Your task to perform on an android device: Show me the lightweight adidas sportswear shoes in size 9 on the Adidas app.
Image 0: 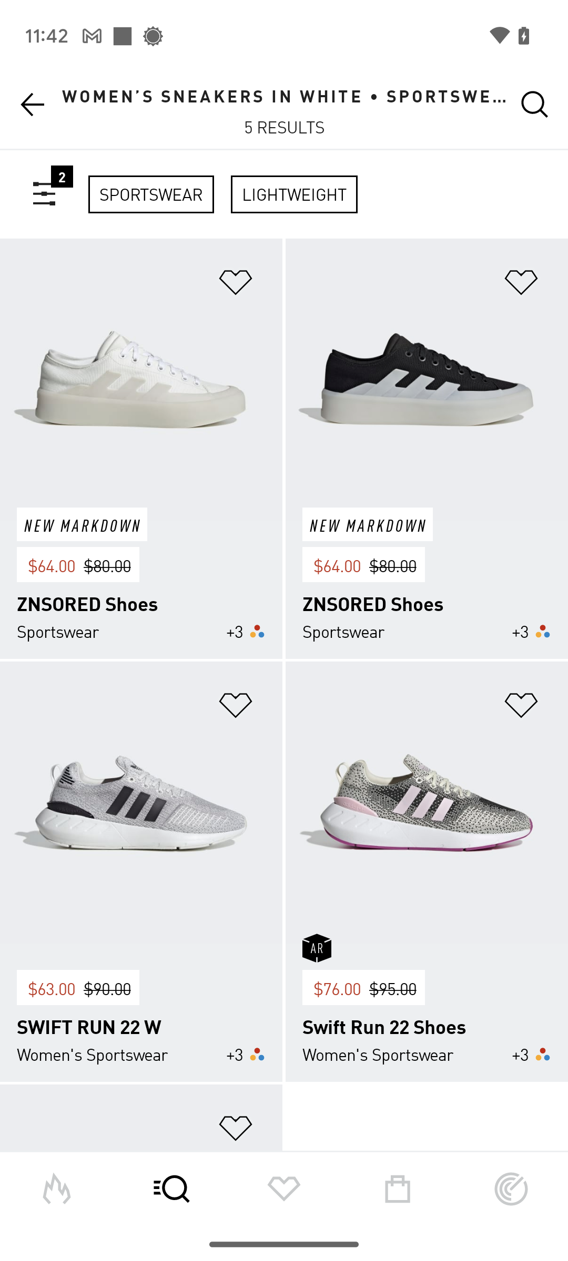
Click on the filter icon at the top-left of the products.
Step 0: click (44, 194)
Image 1: 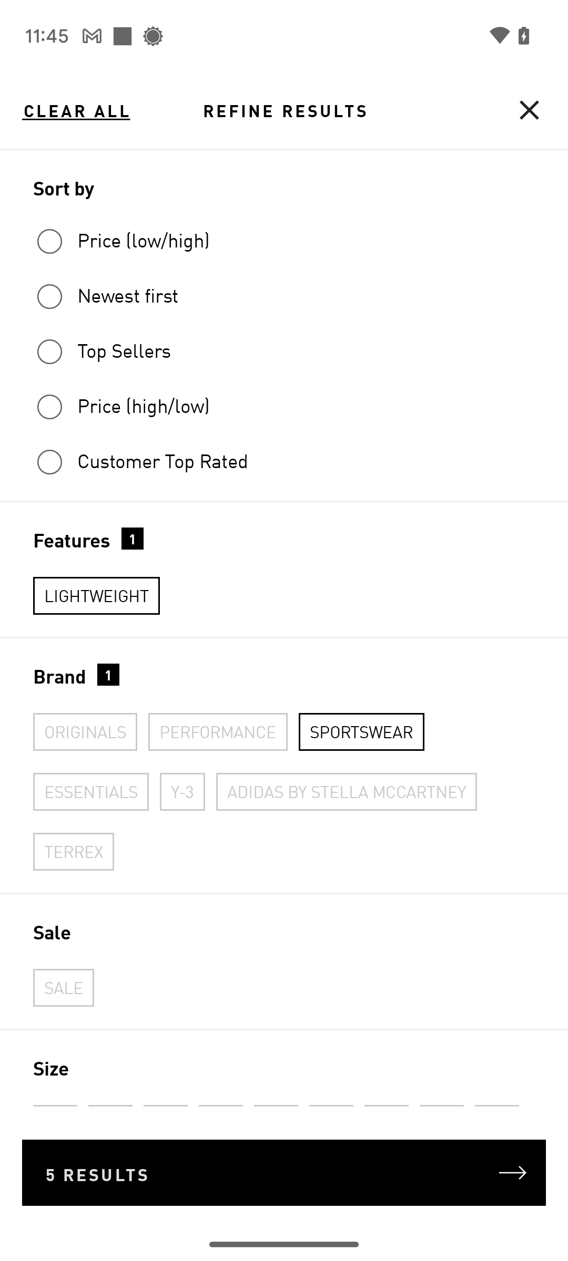
Click on the filter icon at the top-left of the products.
Step 1: wait
Image 2: 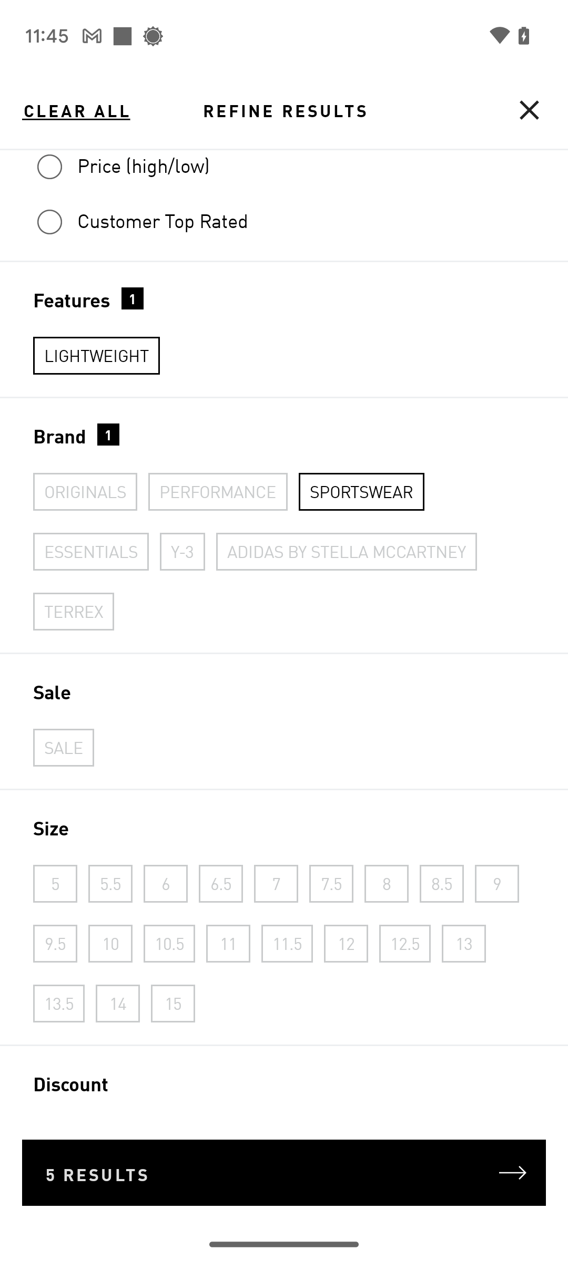
Click on the 9-in-Size filter.
Step 2: click (497, 883)
Image 3: 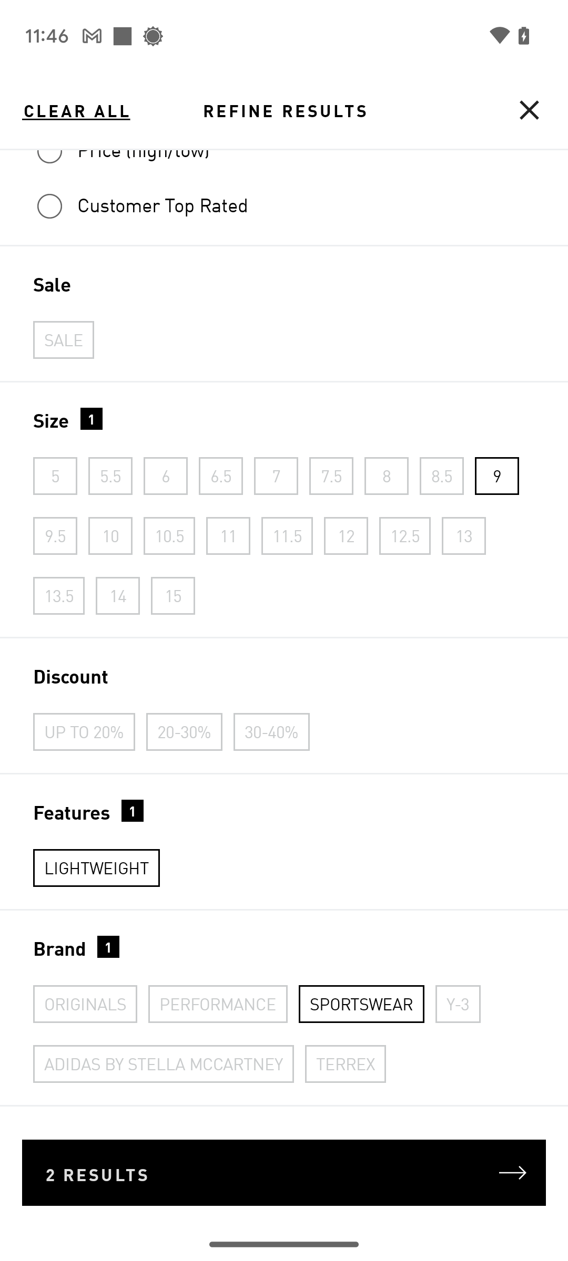
Click on the results at the bottom of the screen.
Step 3: click (284, 1173)